Your task to perform on an android device: Delete the Cerebra Research email 
Image 0: 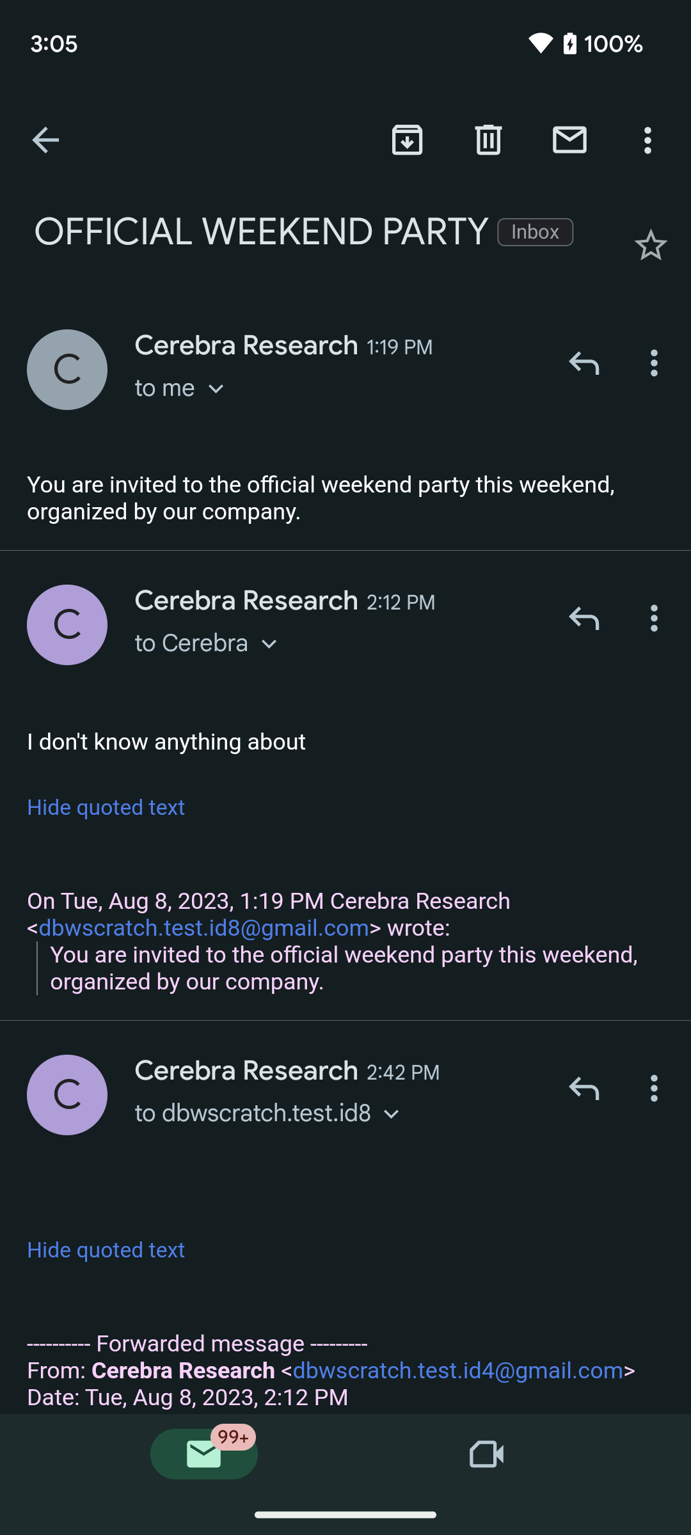
Click on the delete icon at the top right corner of the screen to delete this email
Step 0: click (488, 139)